Your task to perform on an android device: I want to listen to the Going to Sleep meditation in the sleep meditation category on the Simple Habit app so that I can sleep soundly at night.
Image 0: 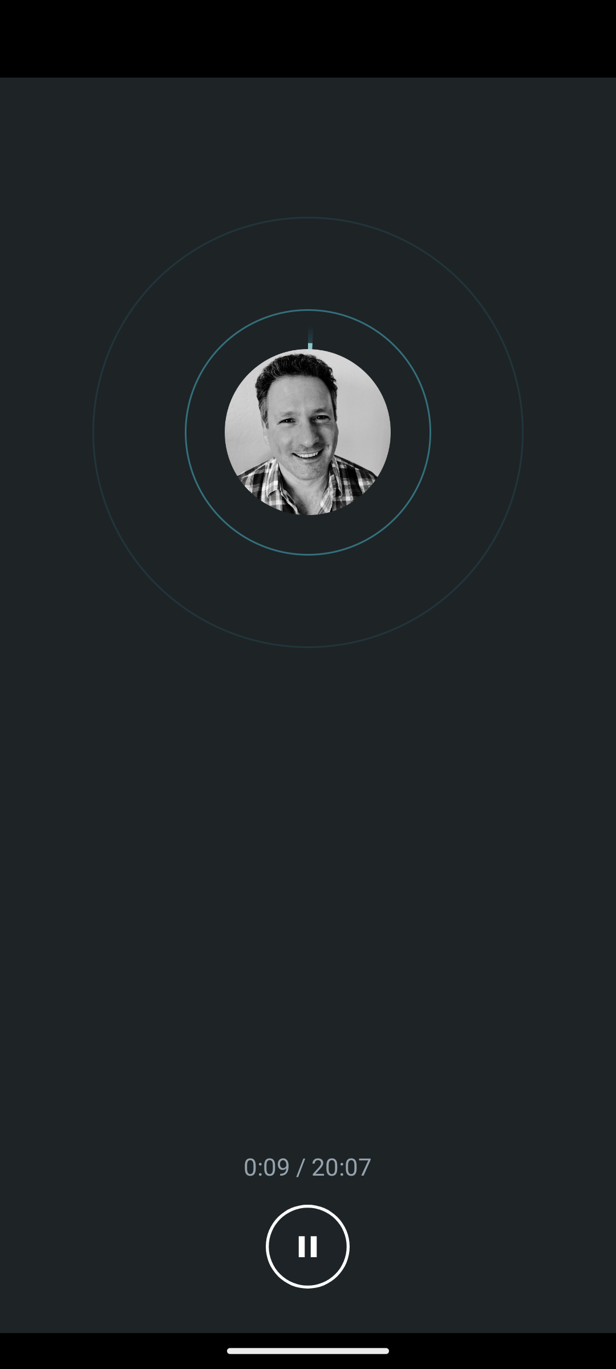
Get back to the homepage of the app
Step 0: press back button
Image 1: 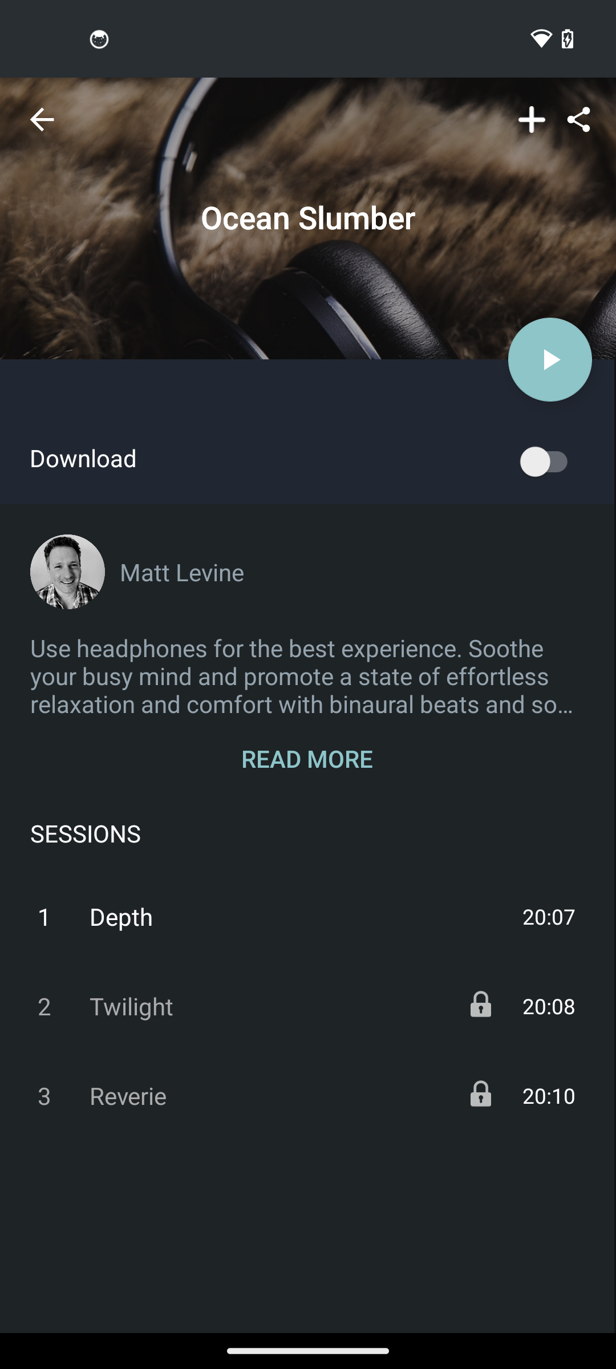
Get back to the homepage of the app
Step 1: press back button
Image 2: 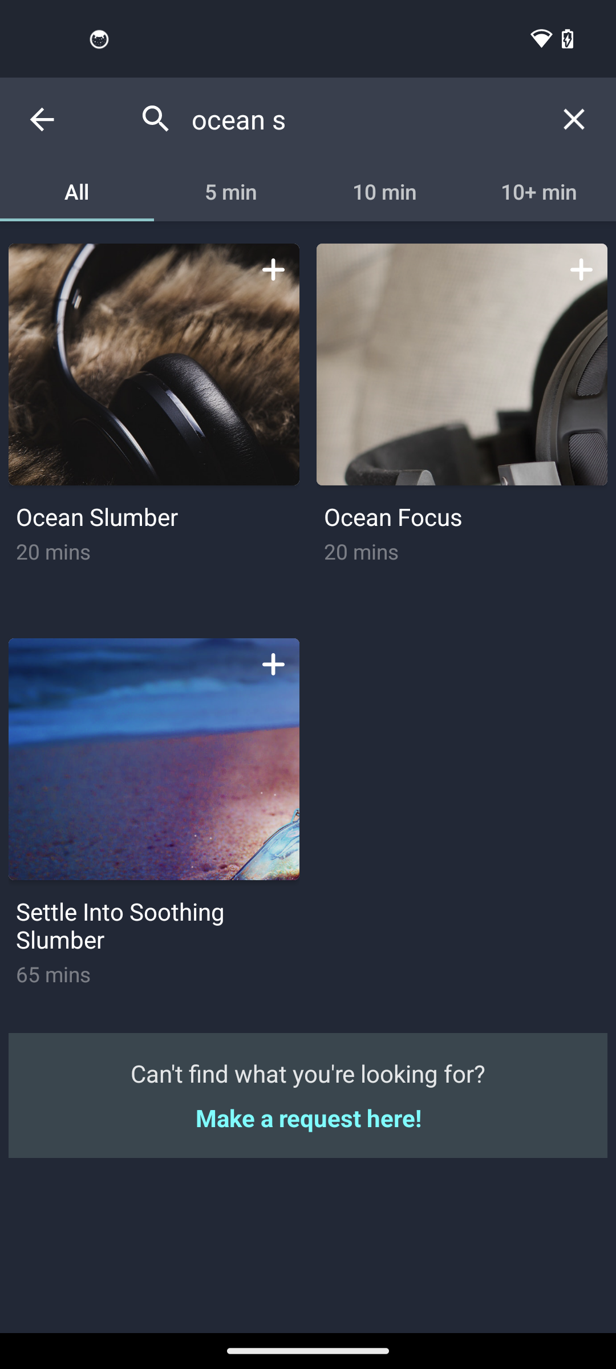
Get back to the homepage of the app
Step 2: press back button
Image 3: 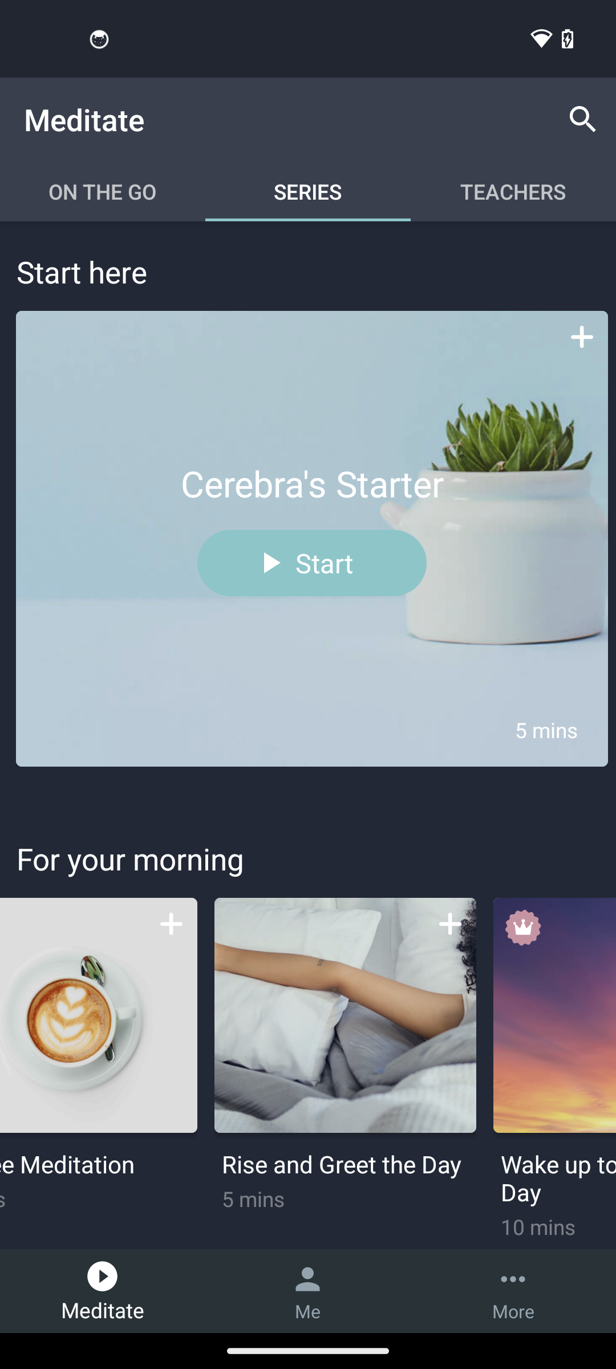
Click on the ON THE GO tab 
Step 3: click (102, 191)
Image 4: 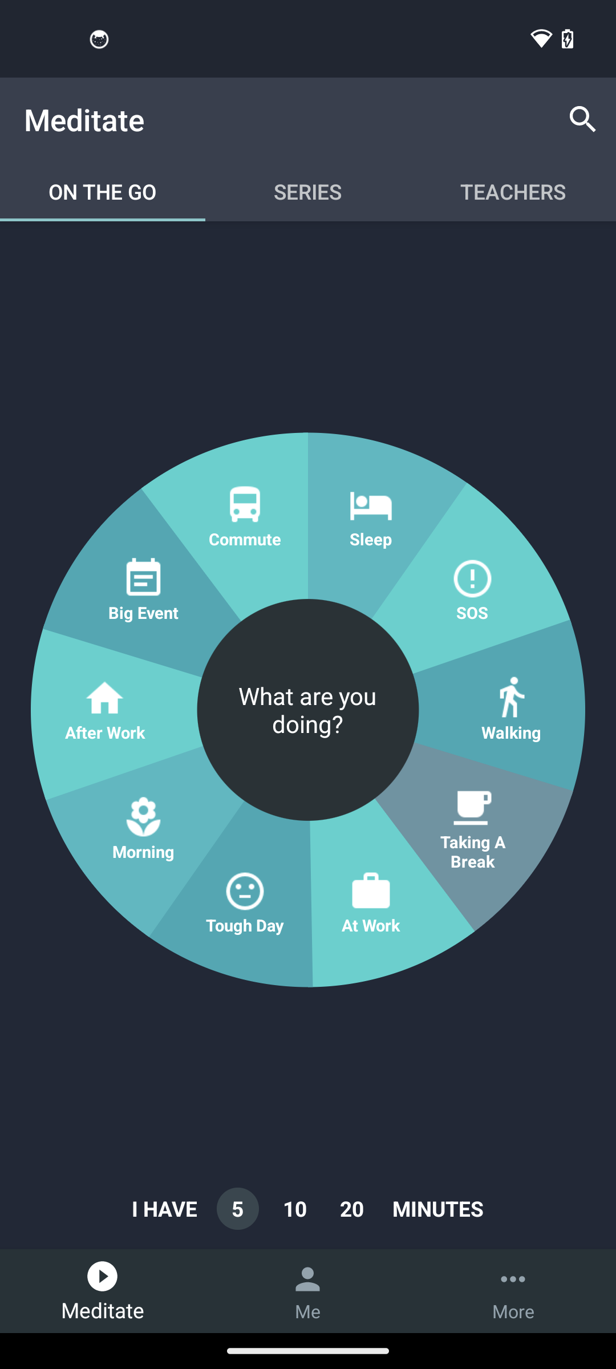
Click on the Sleep category
Step 4: click (366, 519)
Image 5: 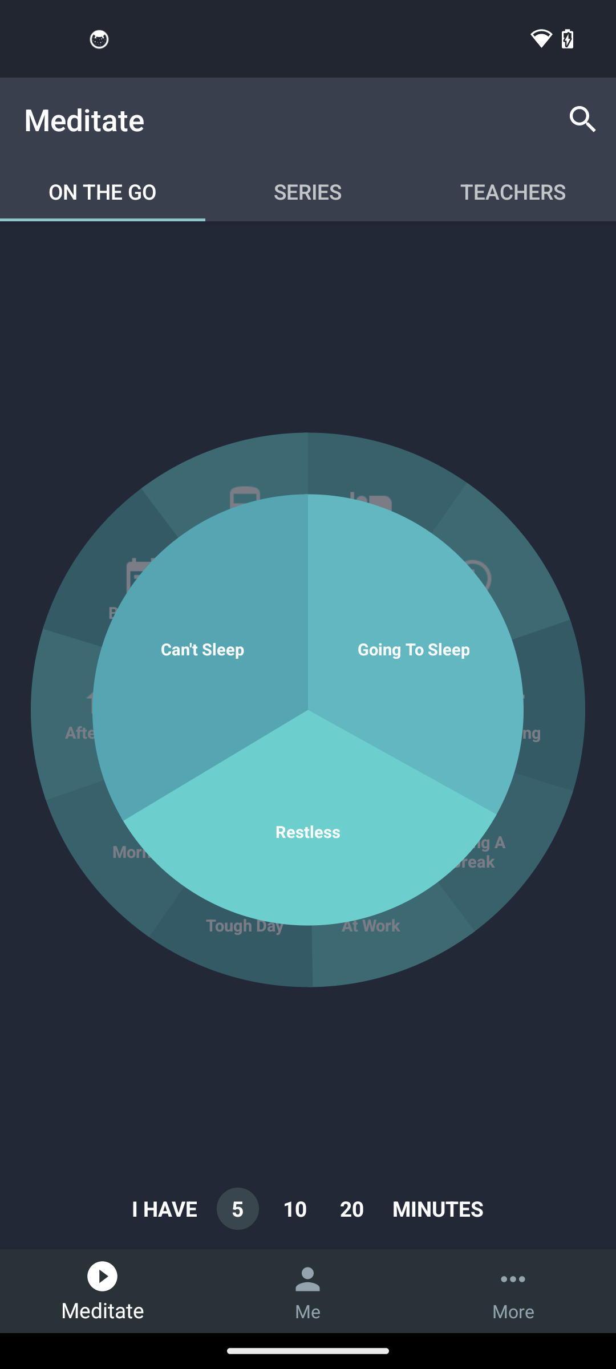
Click on the Going to sleep meditation
Step 5: click (442, 715)
Image 6: 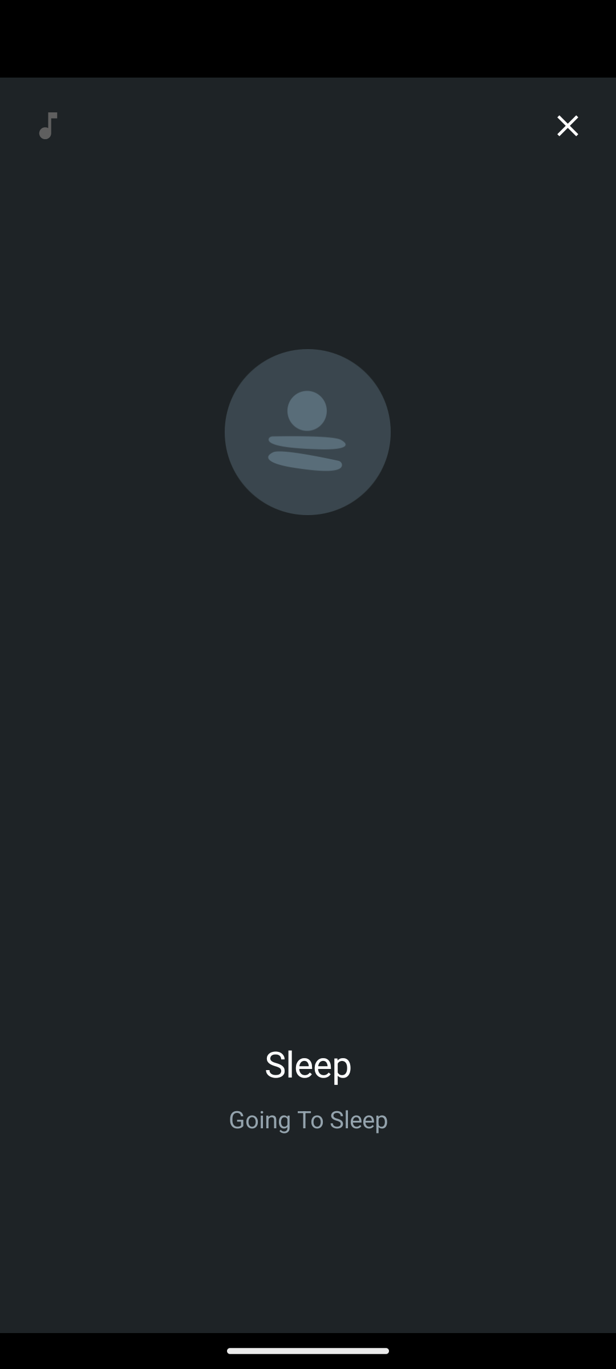
Click on the Going to sleep meditation
Step 6: wait